Your task to perform on an android device: I want to browse clothes on the Zara app for my son Evan.
Image 1: 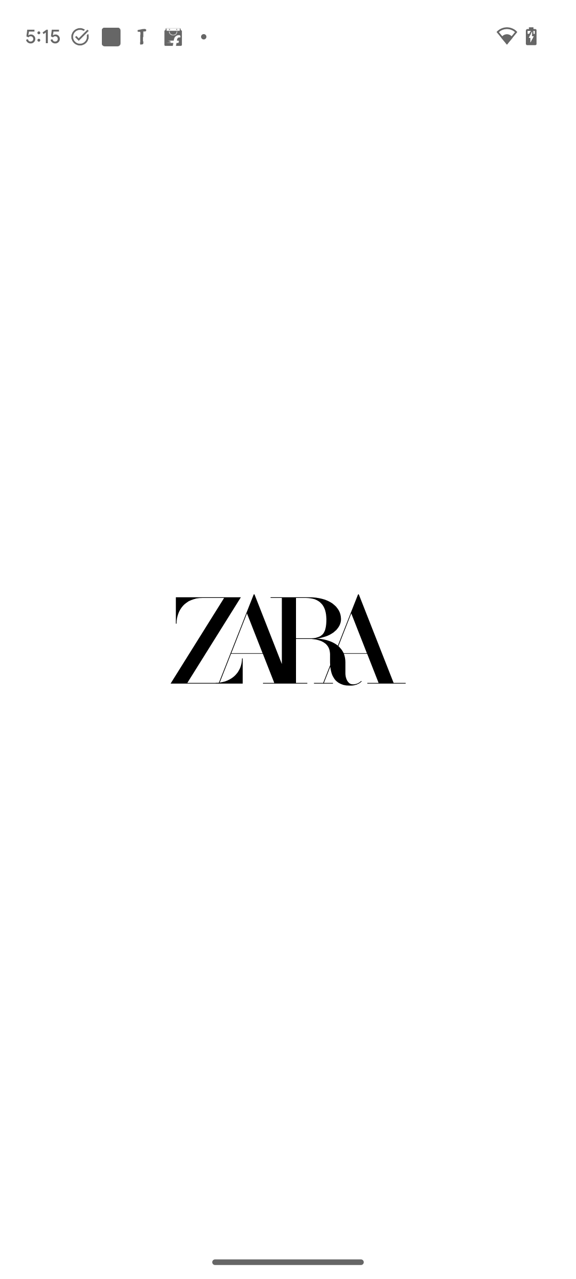
Open Zara app.
Step 1: wait
Image 3: 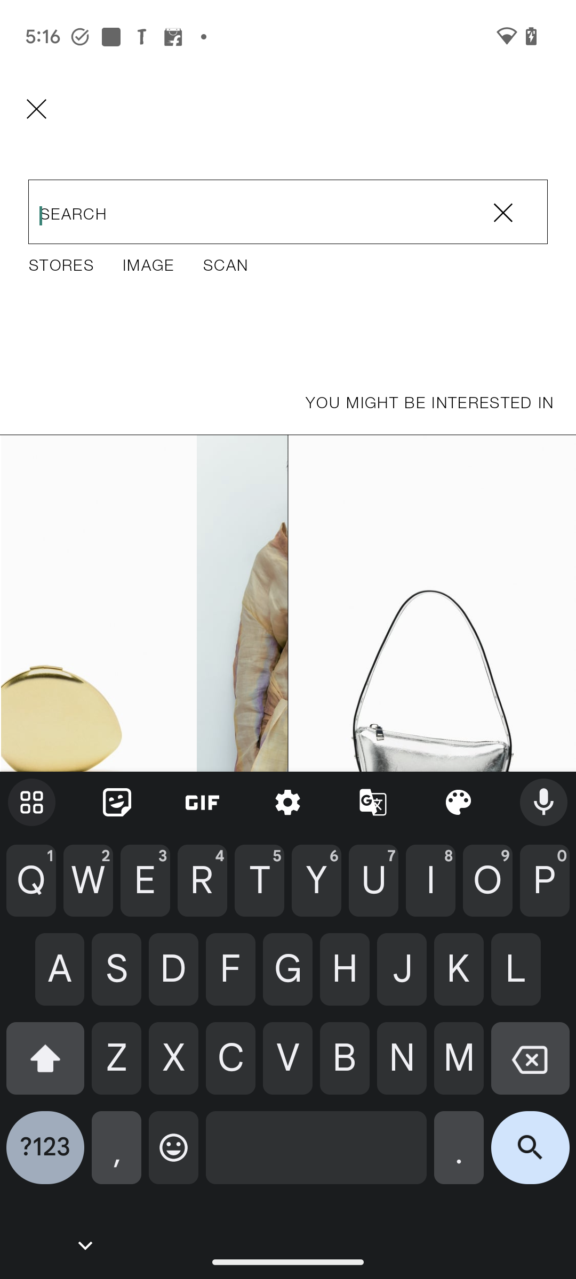
Type Shirts for men on the search bar.
Step 3: type "Shirts for Men"
Image 4: 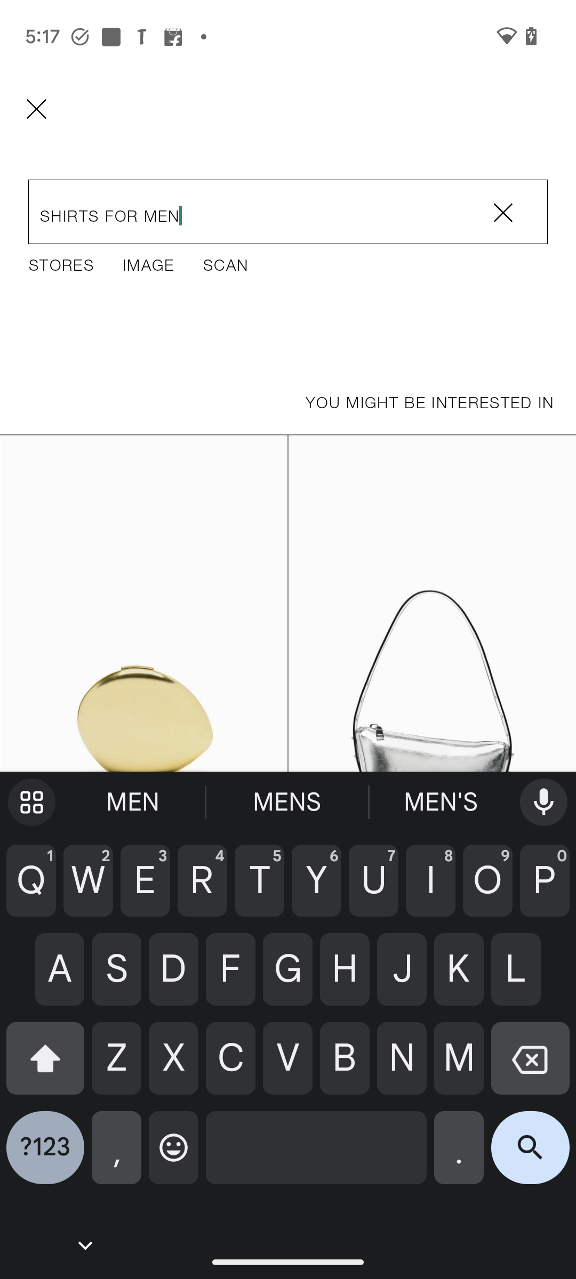
Click on the Search icon on the bottom right corner of the screen.
Step 4: click (530, 1156)